Your task to perform on an android device: I'd like to send the recipe for vegan stir-fried udon noodles to Eva Cook at EvaCook@dayrep.com
Image 0: 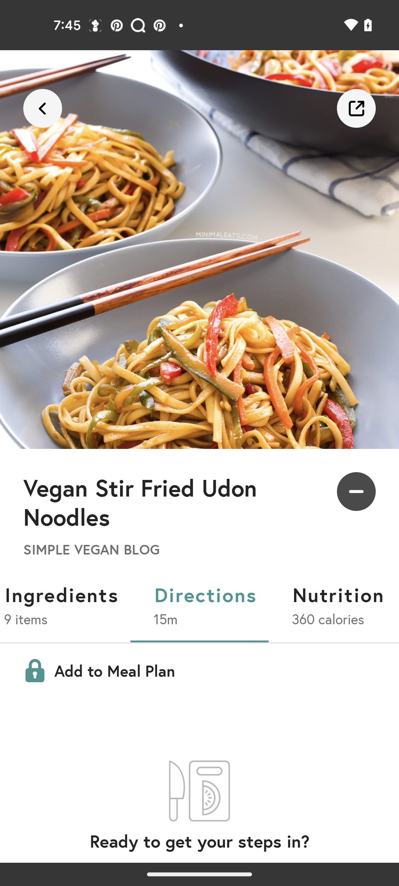
click on the share icon
Step 0: click (356, 108)
Image 1: 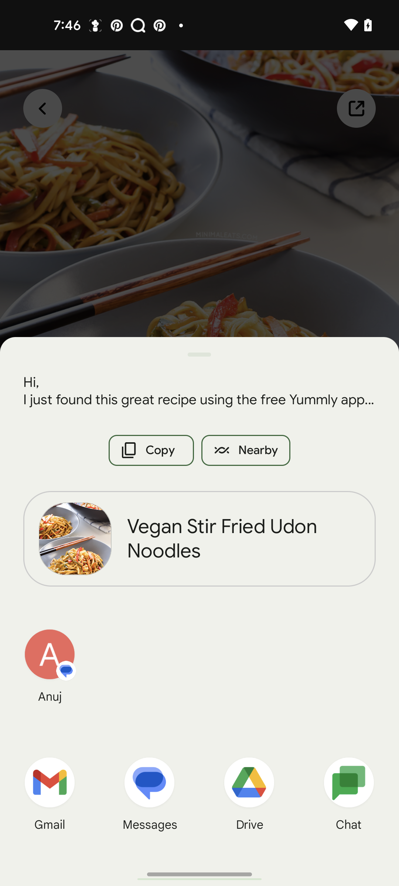
select gmail
Step 1: click (49, 782)
Image 2: 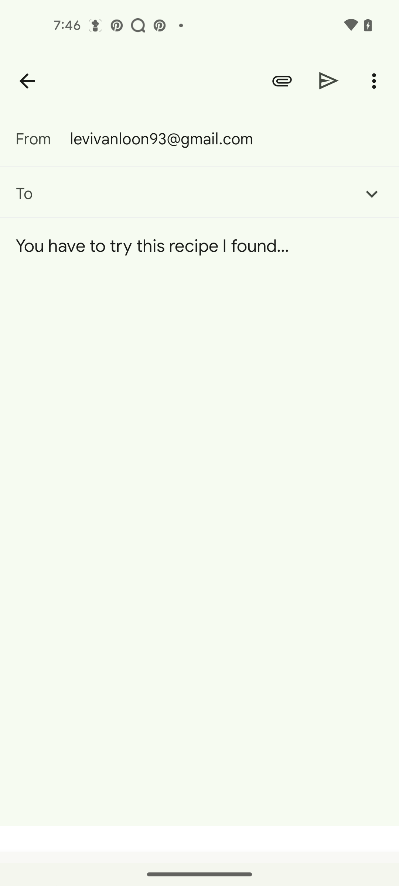
click on the receiver email text field 
Step 2: click (211, 194)
Image 3: 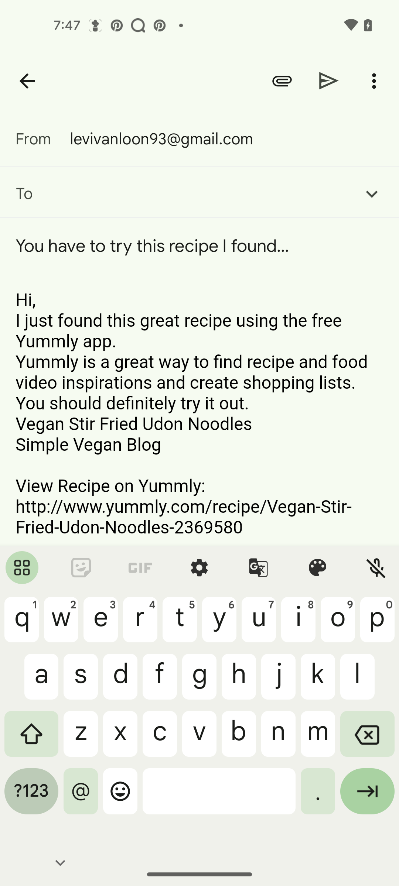
enter receiver email address EvaCook@dayrep.com
Step 3: type "EvaCook@dayrep.com"
Image 5: 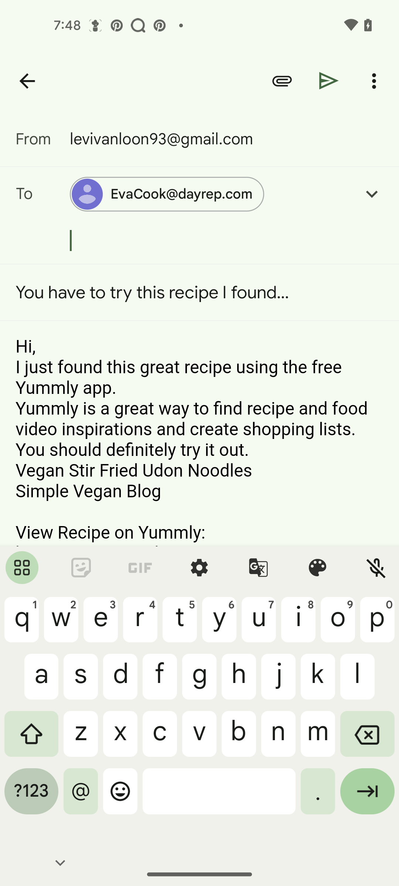
click on the send icon
Step 5: click (329, 80)